Your task to perform on an android device: I would like to track the Dracaena godseffiana plant's growth in my garden in the PlantIn app.
Image 0: 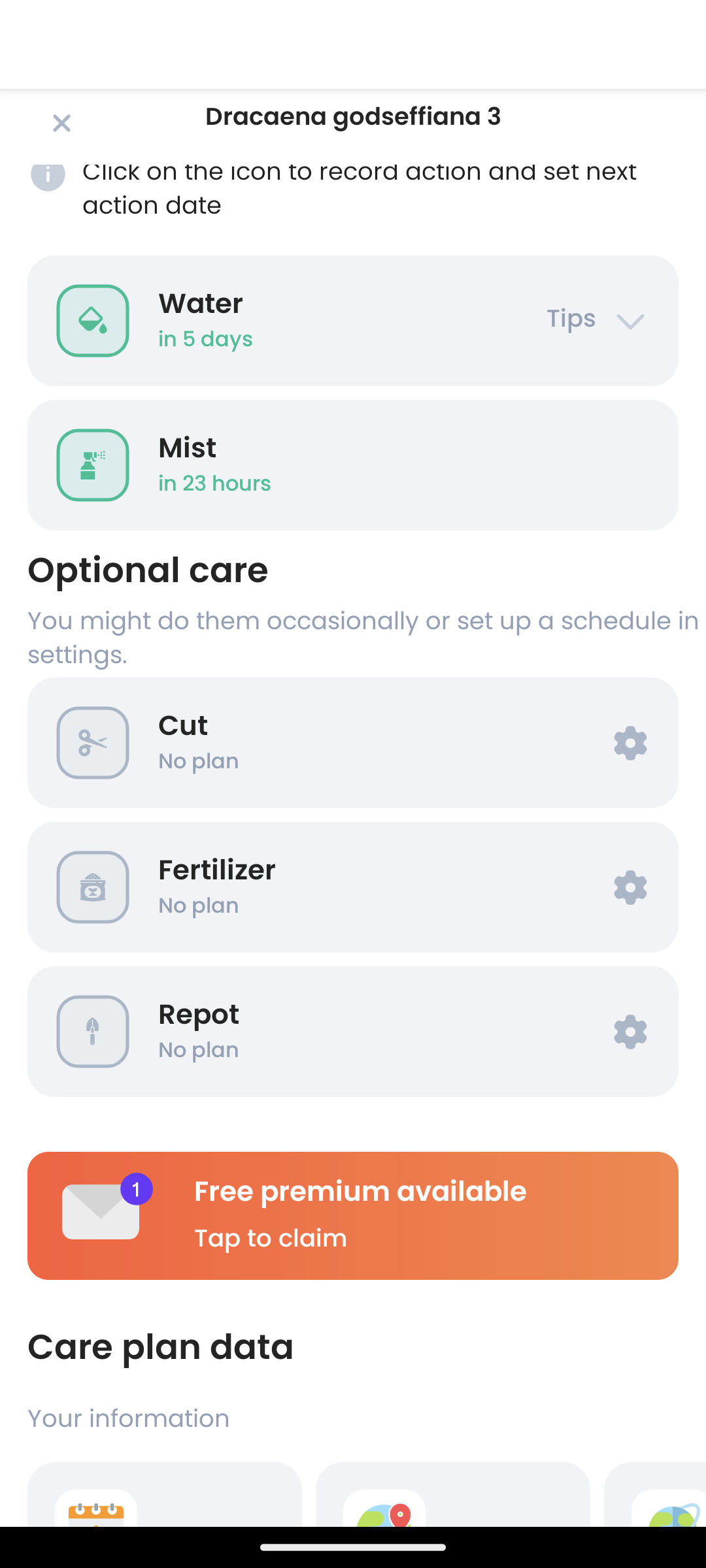
Swipe down
Step 0: scroll up
Image 1: 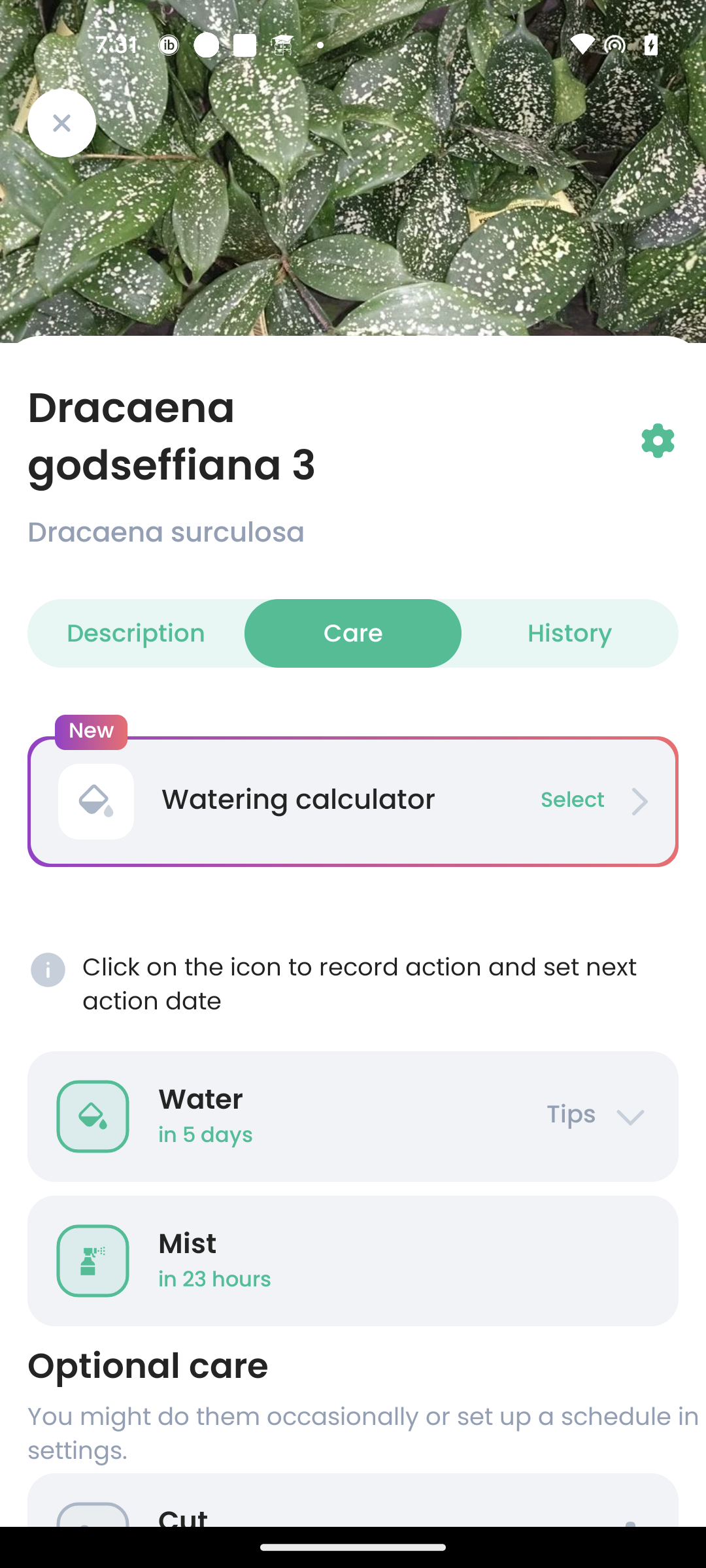
Click on the History section
Step 1: click (570, 633)